Your task to perform on an android device: I want to review the progress of my Hindi lesson.
Image 0: 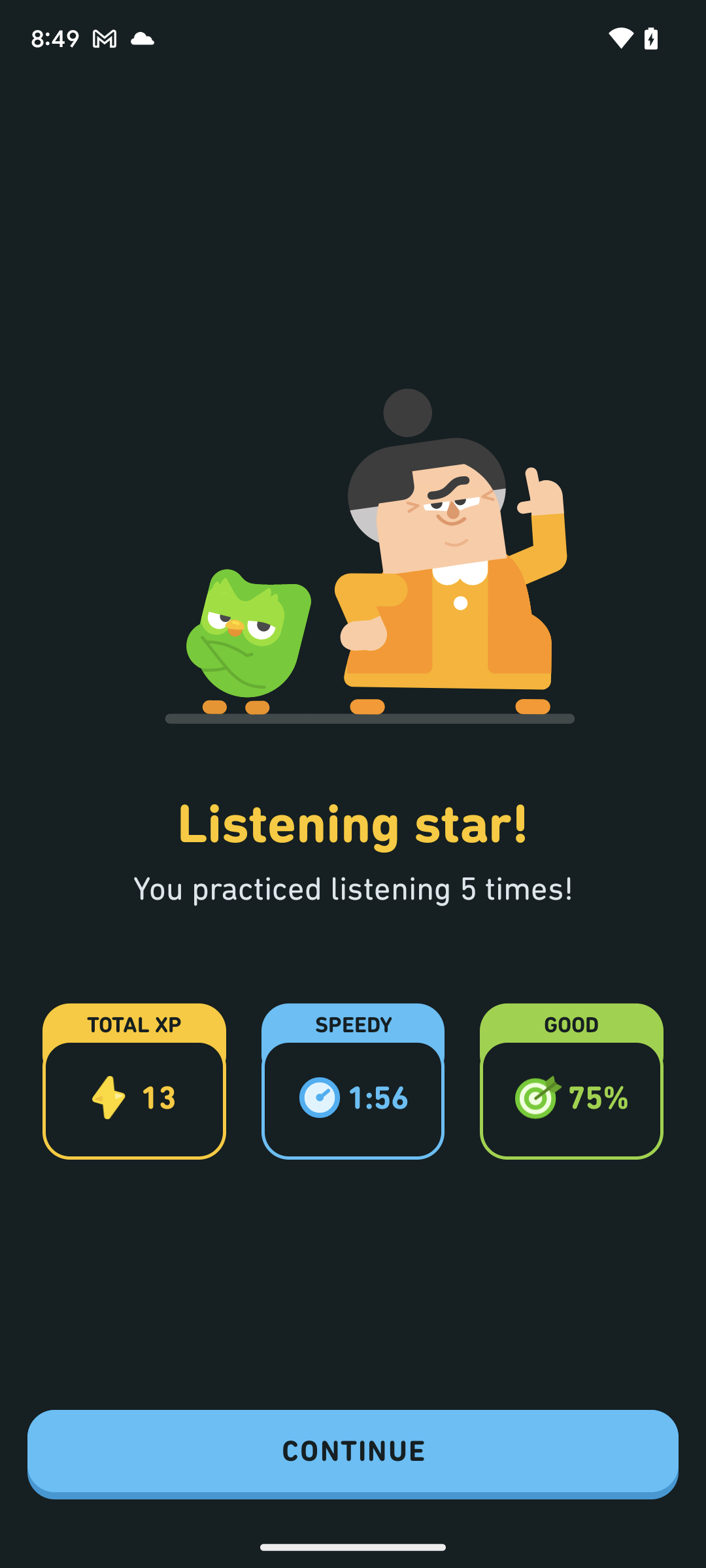
Click on the Continue button on the screen.
Step 0: click (353, 1454)
Image 1: 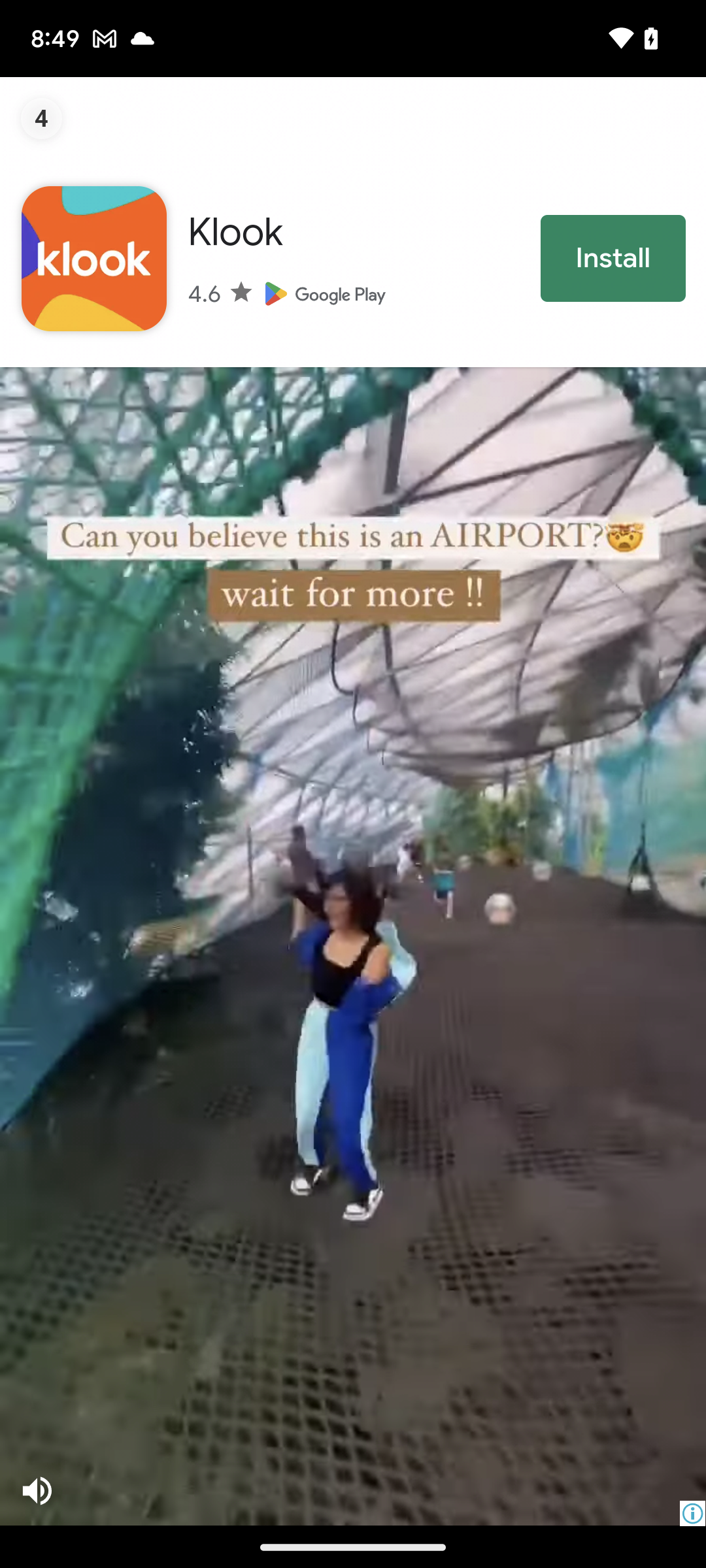
Click on the Continue button on the screen.
Step 1: wait